Your task to perform on an android device: Share the form Contact information on email to dbwscratch.test.id5@gmail.com 
Image 1: 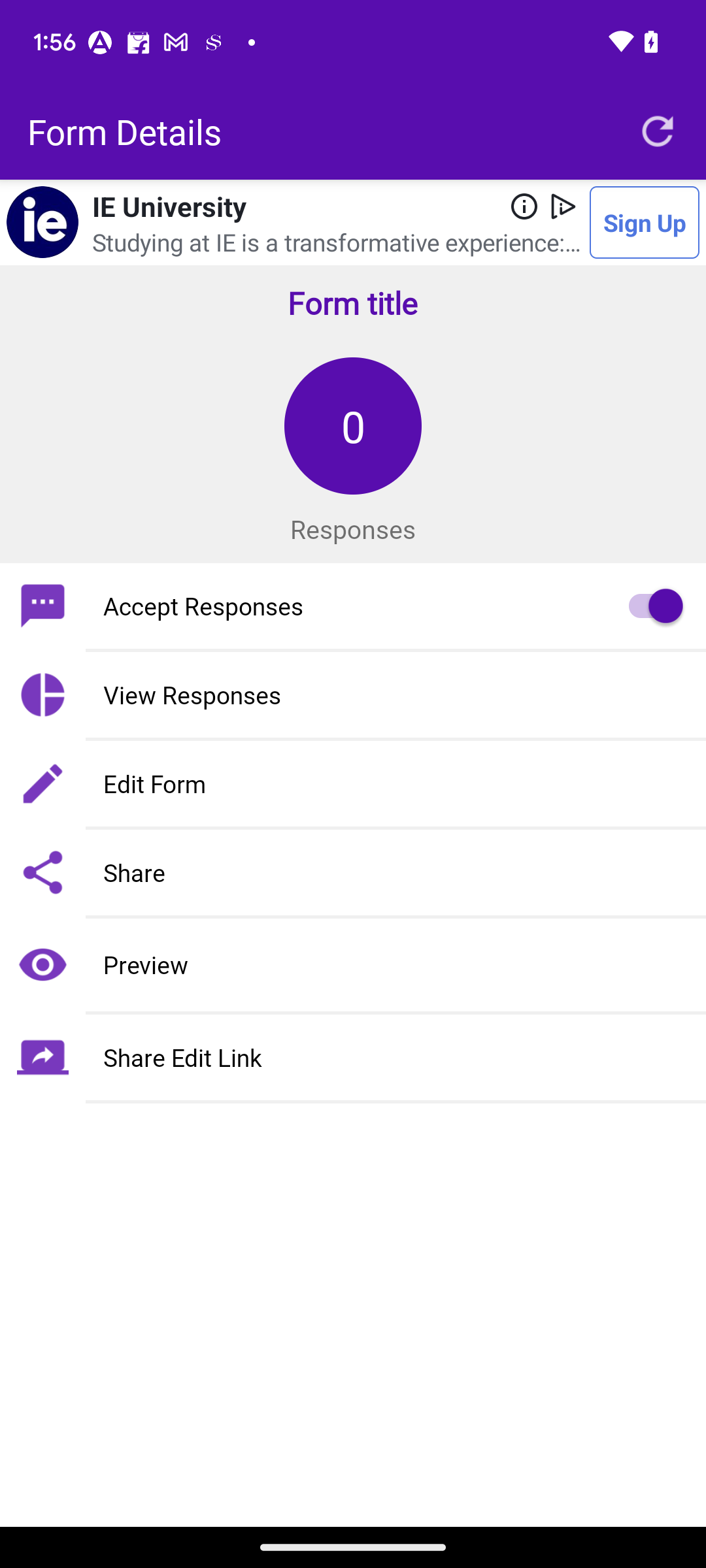
Click on the share option 
Step 1: click (353, 872)
Image 2: 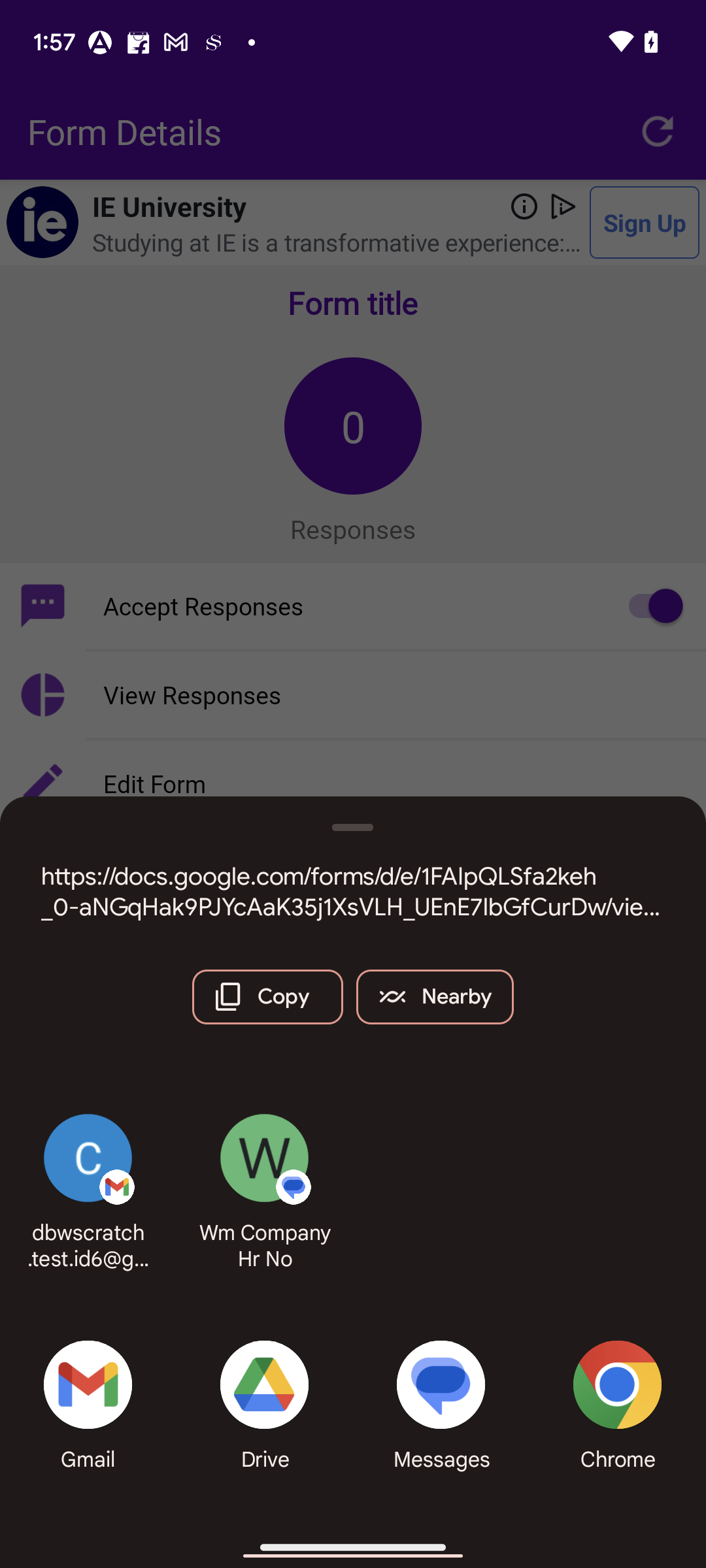
Click the Gmail icon at the bottom left corner of the screen
Step 2: click (87, 1384)
Image 3: 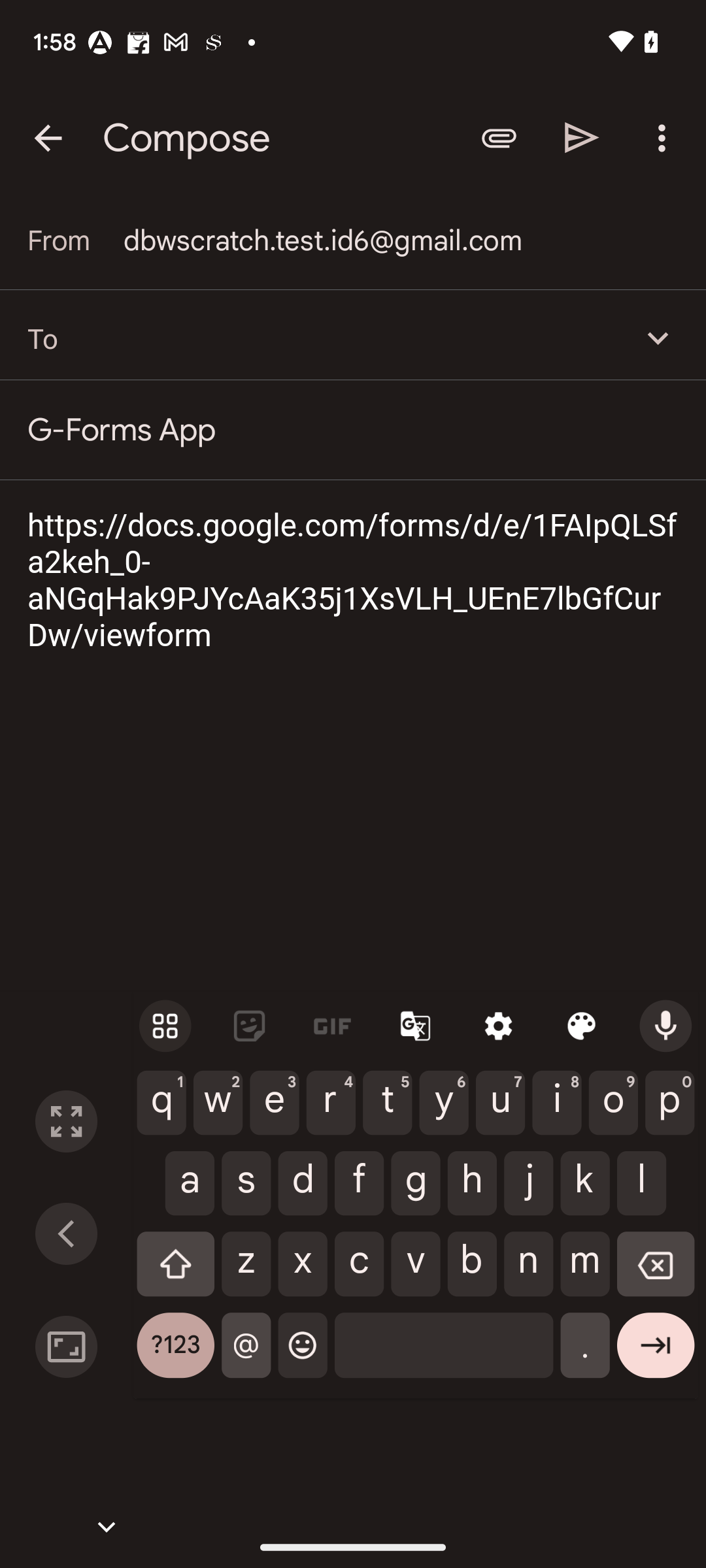
Type dbwscratch.test.id5@gmail.com on To textbar option
Step 3: type "dbwscratch.test.id5@gmail.com"
Image 4: 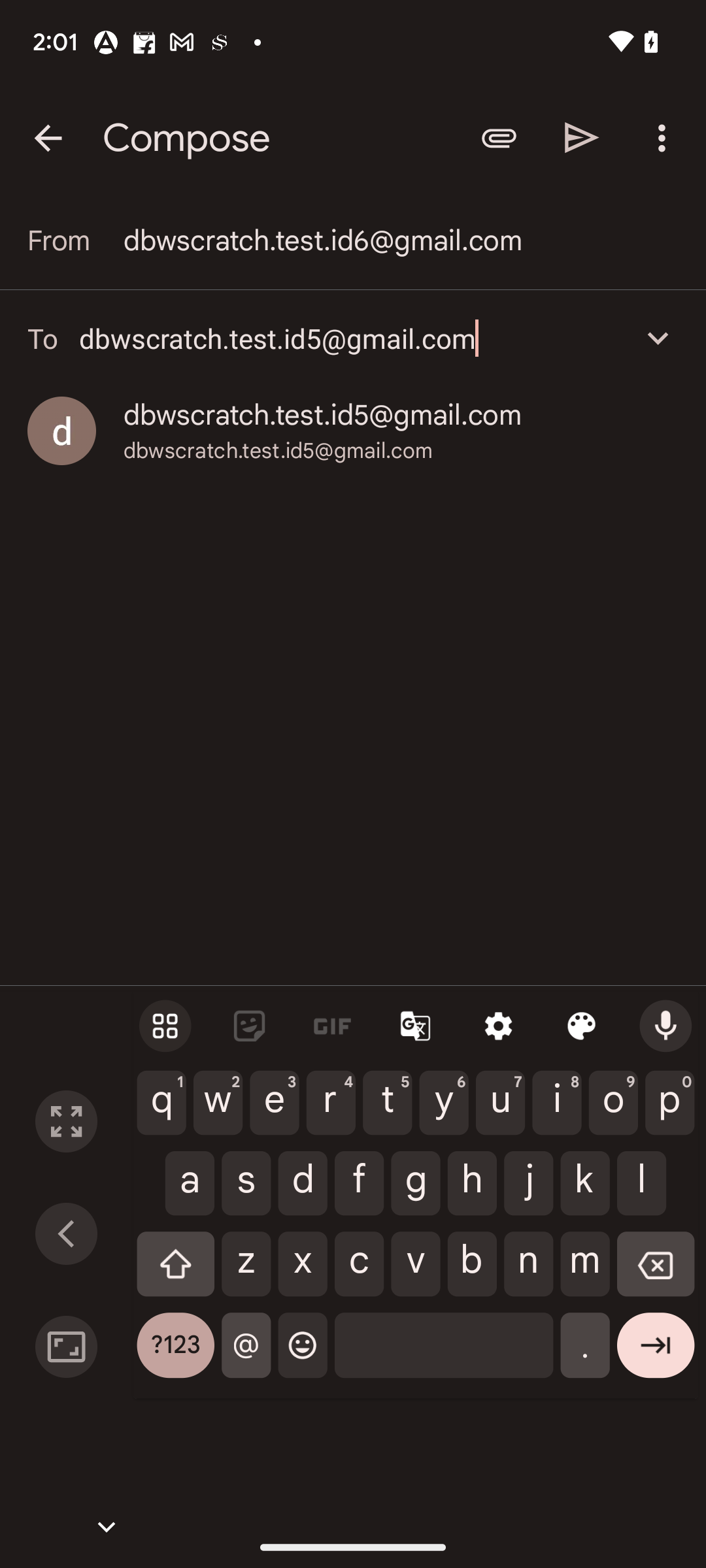
Click on the below suggestion dbwscratch.test.id5@gmail.com
Step 4: click (322, 416)
Image 5: 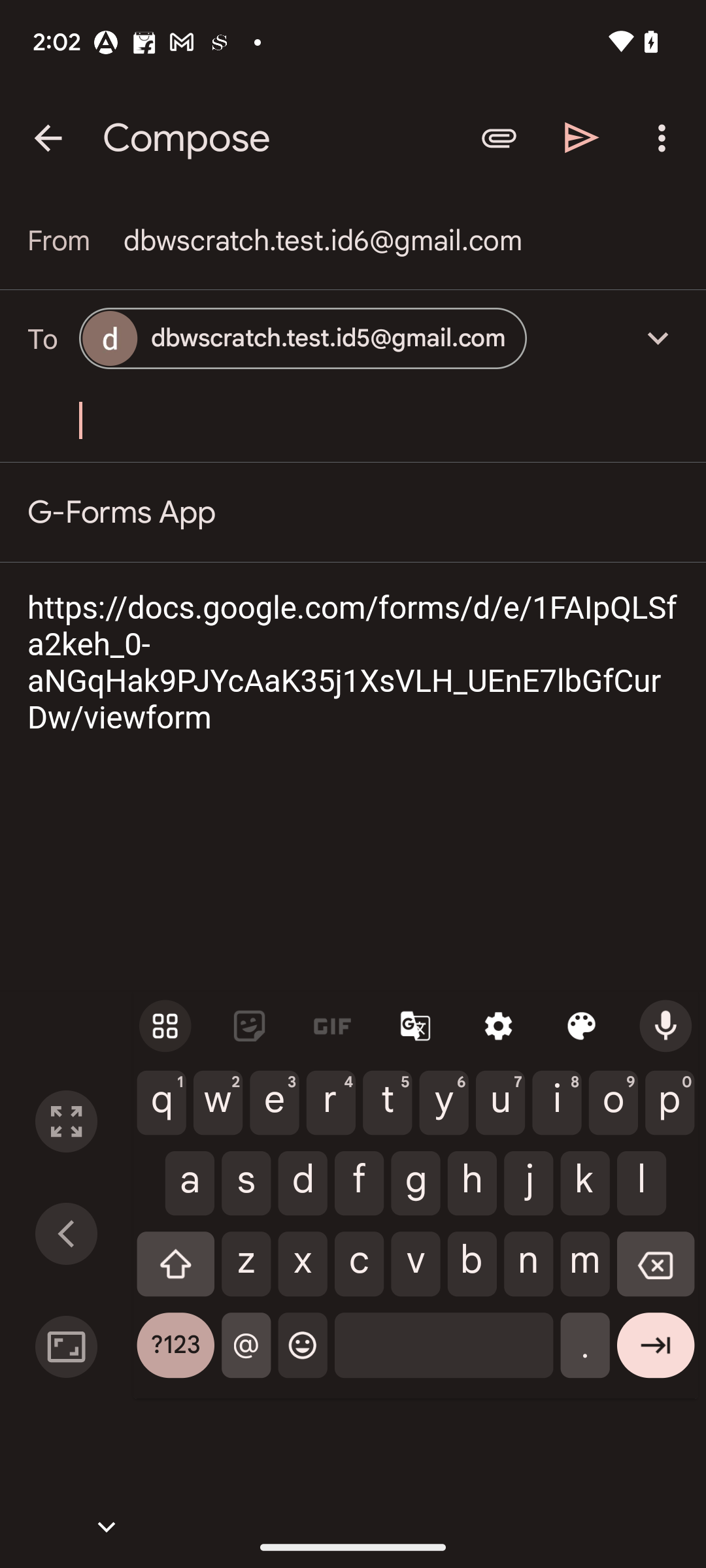
Click on the send icon at the top right corner of the screen
Step 5: click (582, 138)